Your task to perform on an android device: Rename the recording 2 as Notes for presentation on the Voice Recorder app.
Image 0: 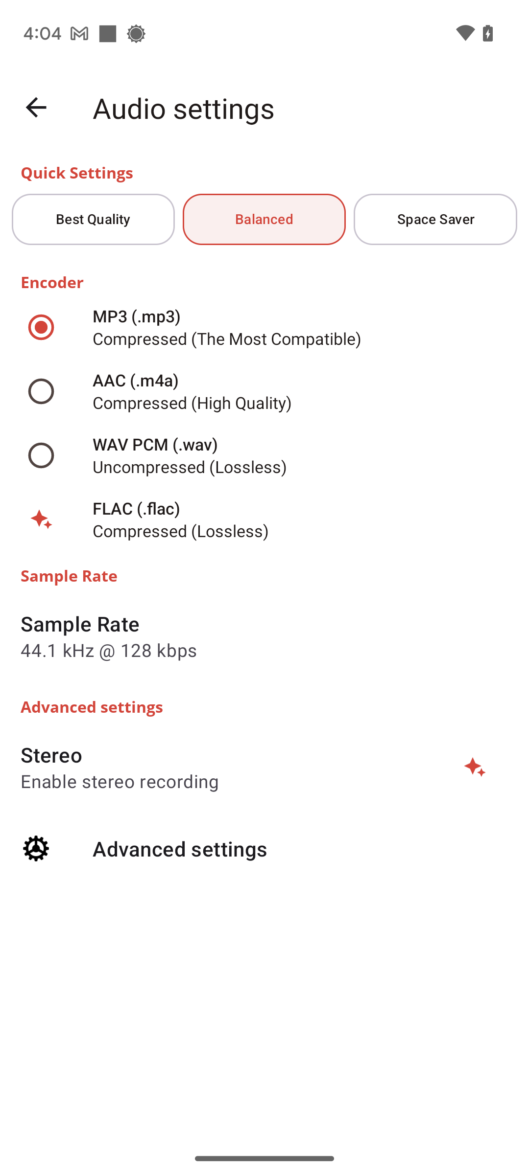
Go back to the home screen of the app.
Step 0: press back button
Image 1: 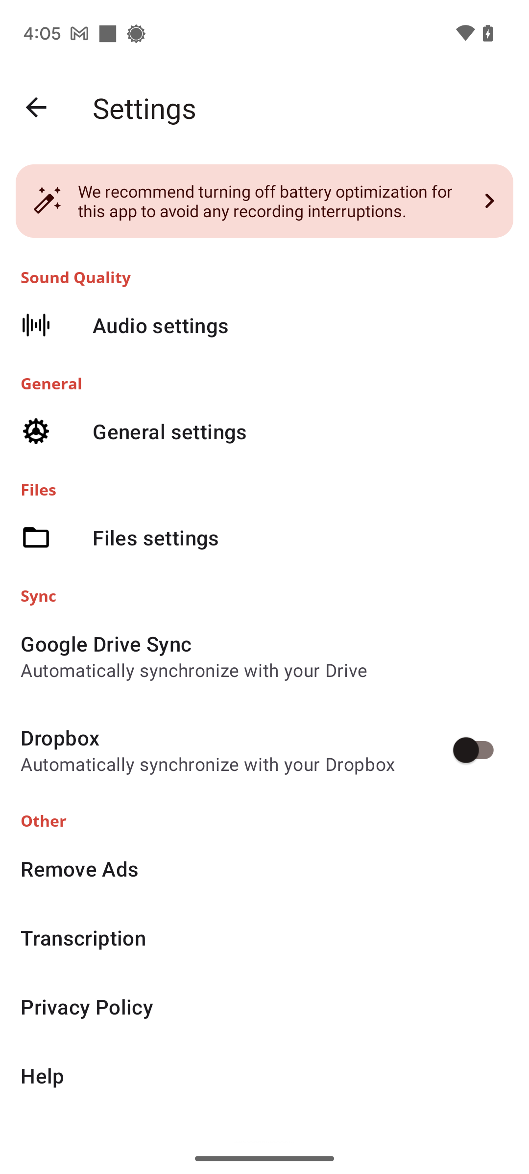
Go back to the home screen of the app.
Step 1: press back button
Image 2: 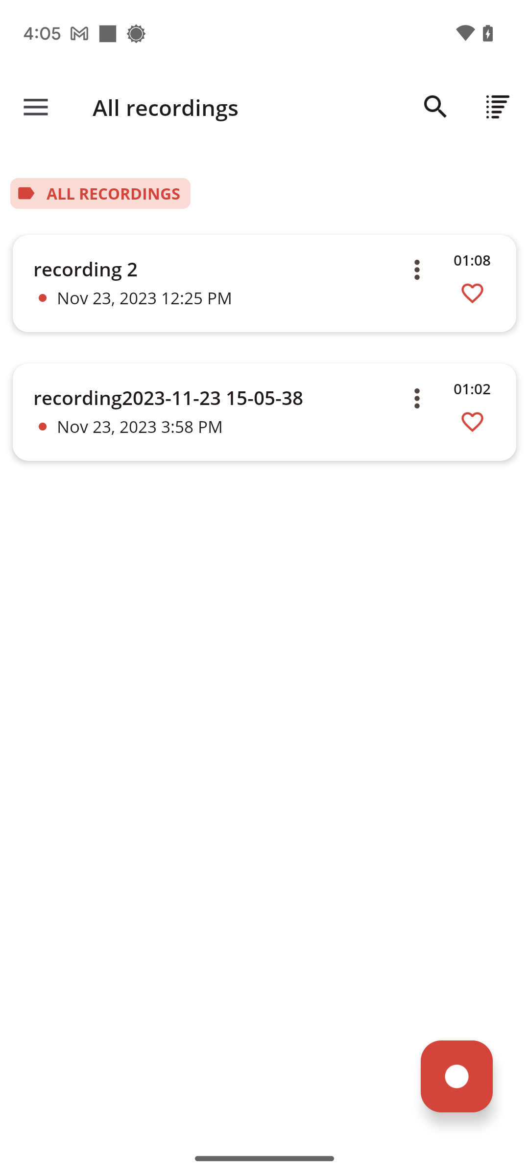
Click on the three dot menu of the recording 2.
Step 2: click (417, 270)
Image 3: 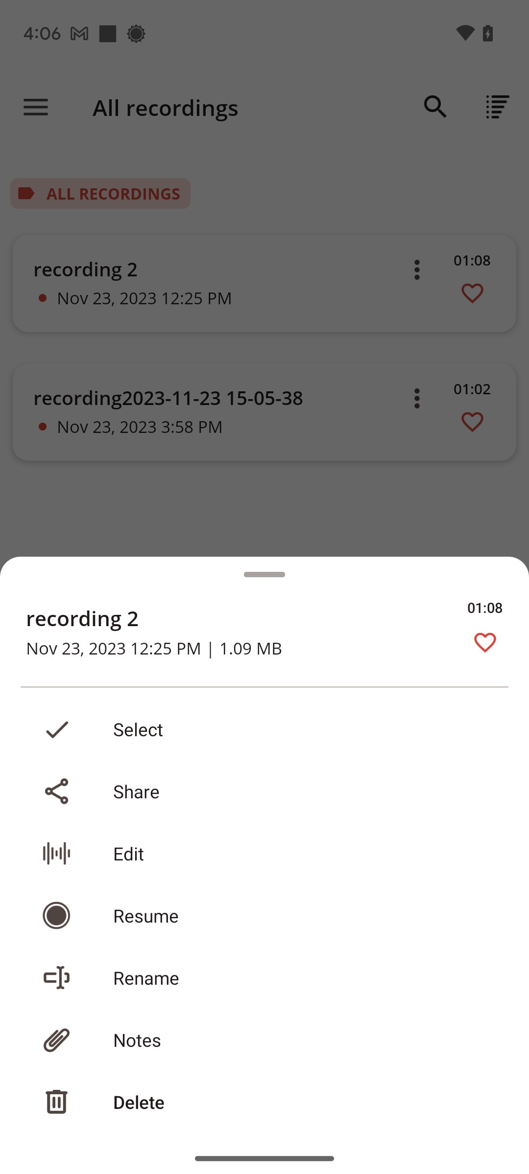
Click on Rename tab.
Step 3: click (264, 977)
Image 4: 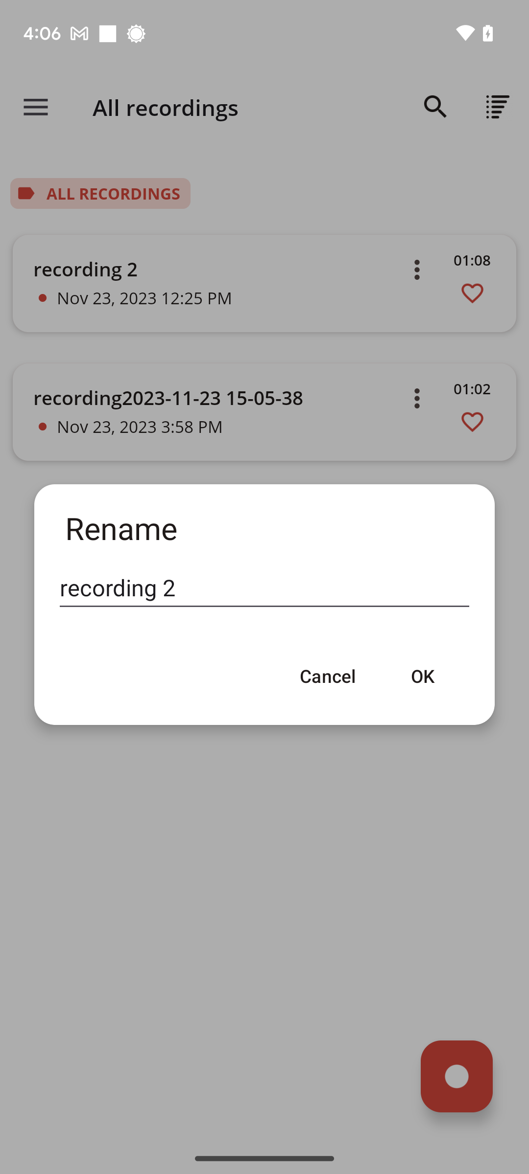
Click on Rename tab.
Step 4: wait
Image 5: 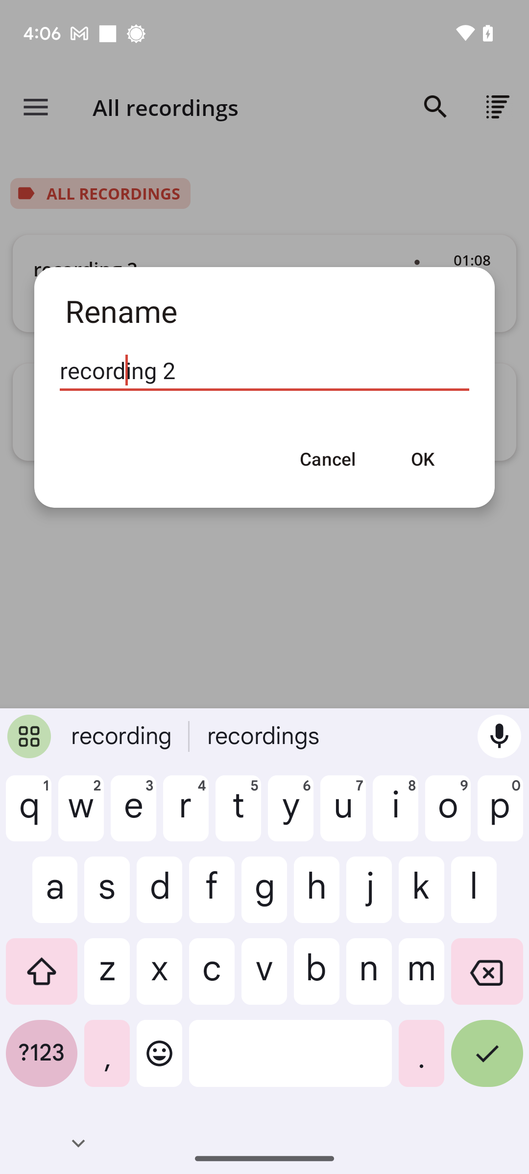
Type in Notes for presentation.
Step 5: type "Notes for presentation"
Image 6: 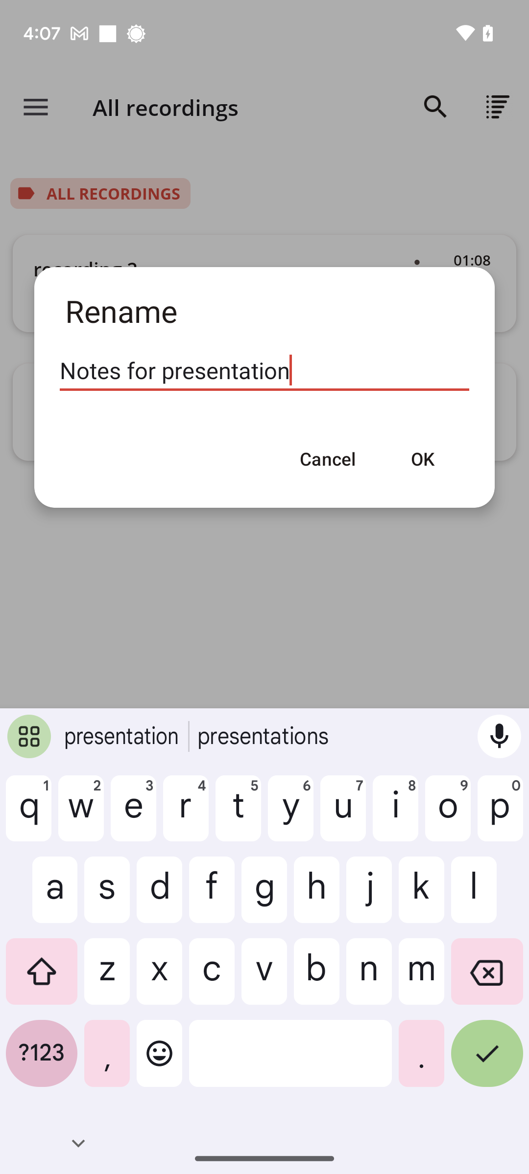
Click on OK to rename the recording.
Step 6: click (423, 458)